Your task to perform on an android device: Open the HelloTalk app and change the name to Global in the profile details
Image 0: 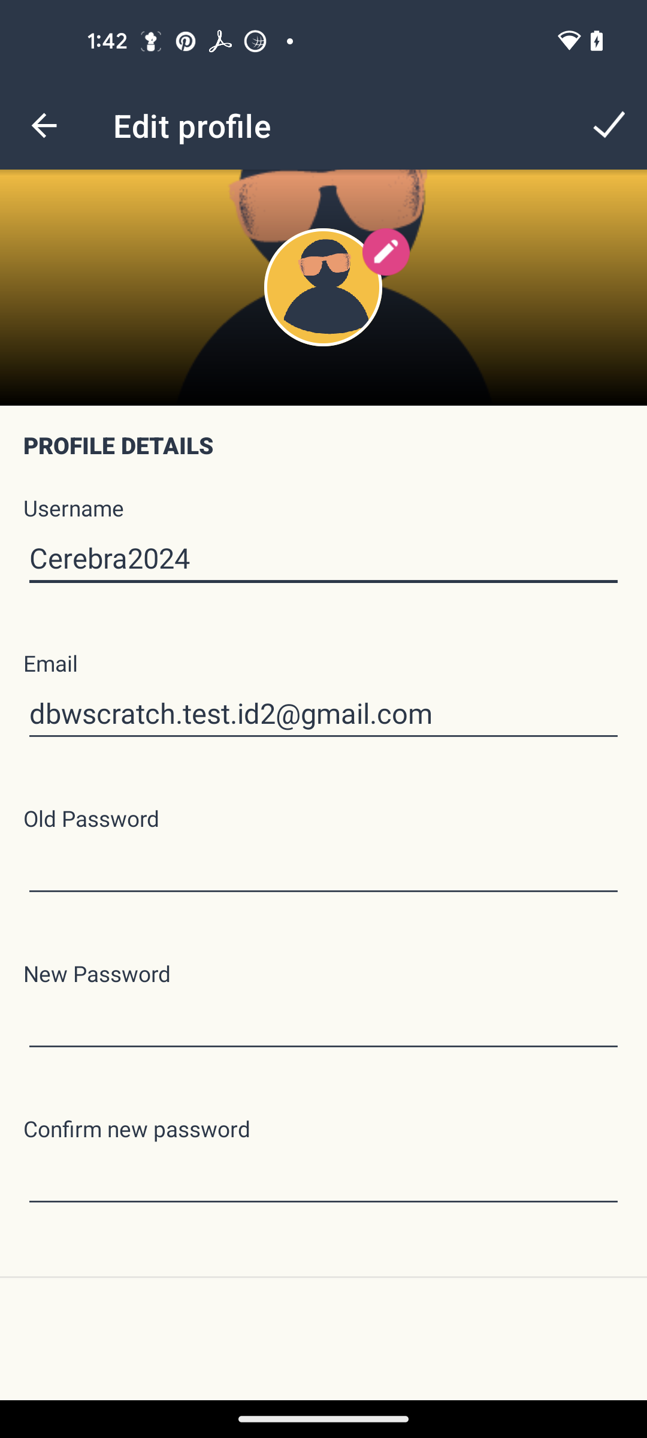
Open the HelloTalk app
Step 0: open app "HelloTalk"
Image 1: 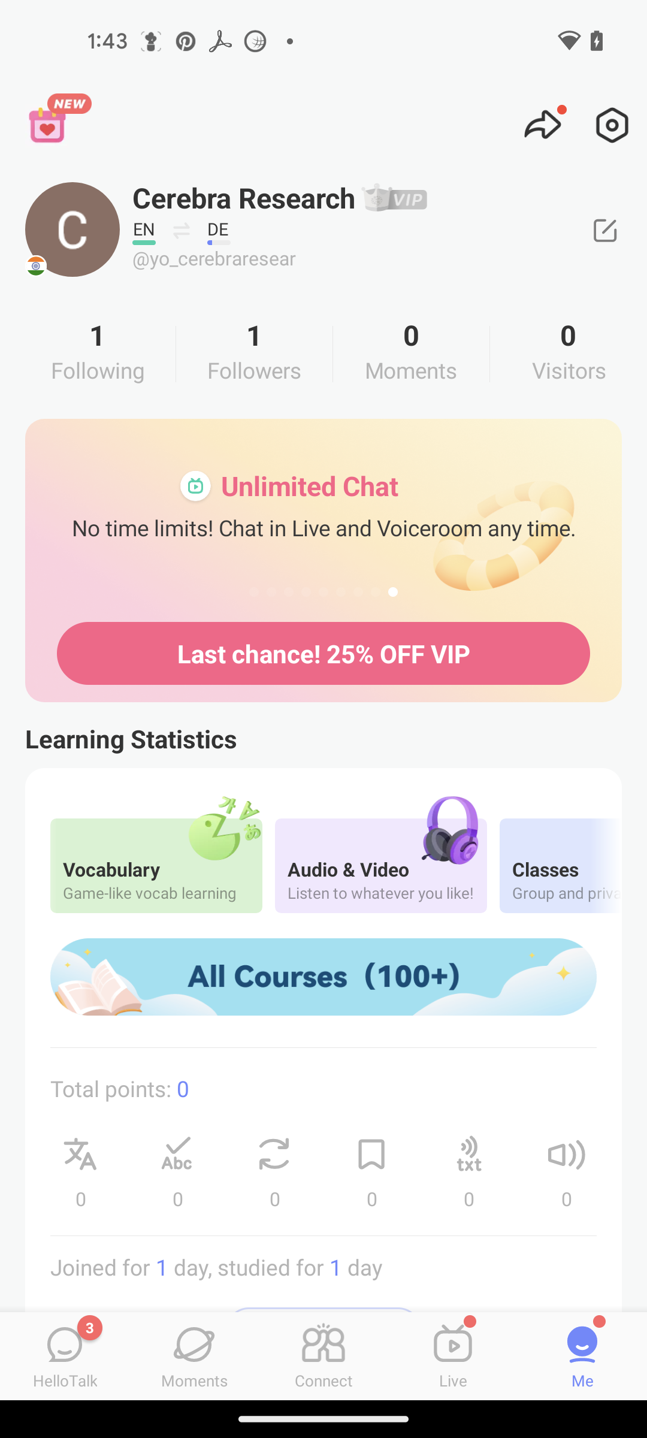
click on edit icon
Step 1: click (605, 229)
Image 3: 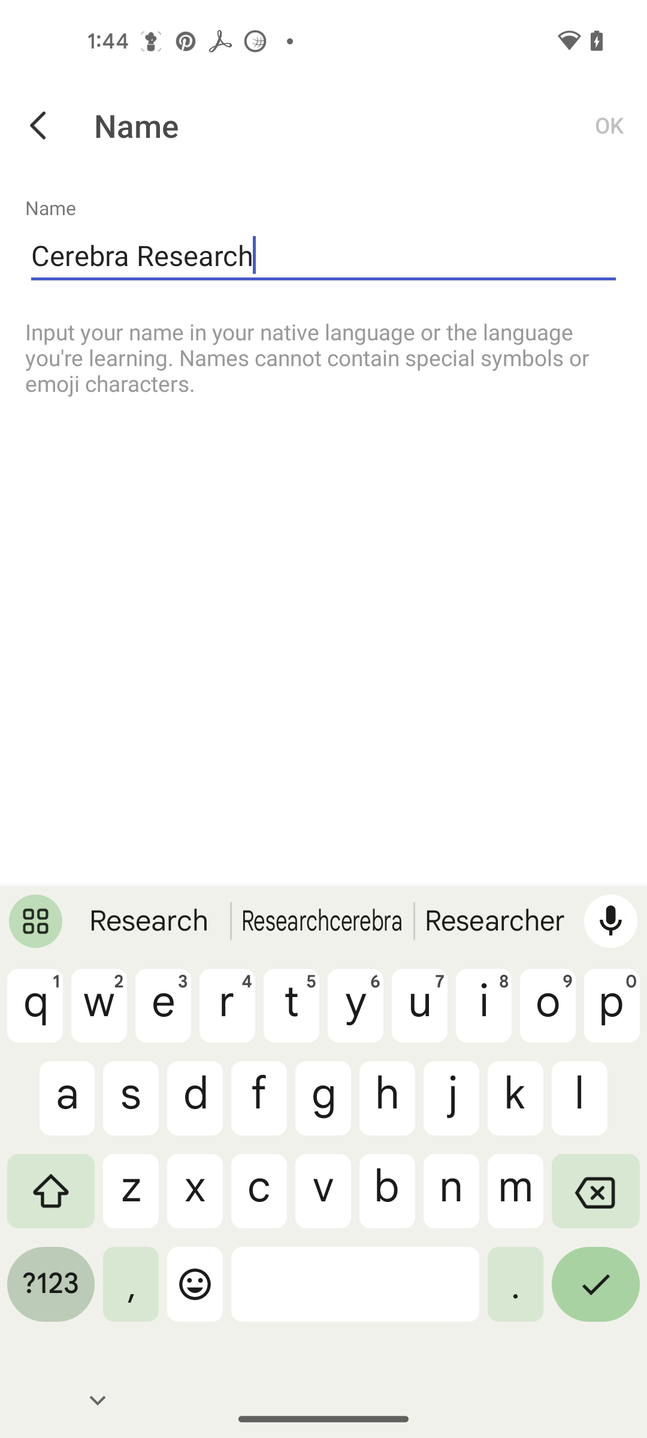
enter name as Global
Step 3: type "Global"
Image 4: 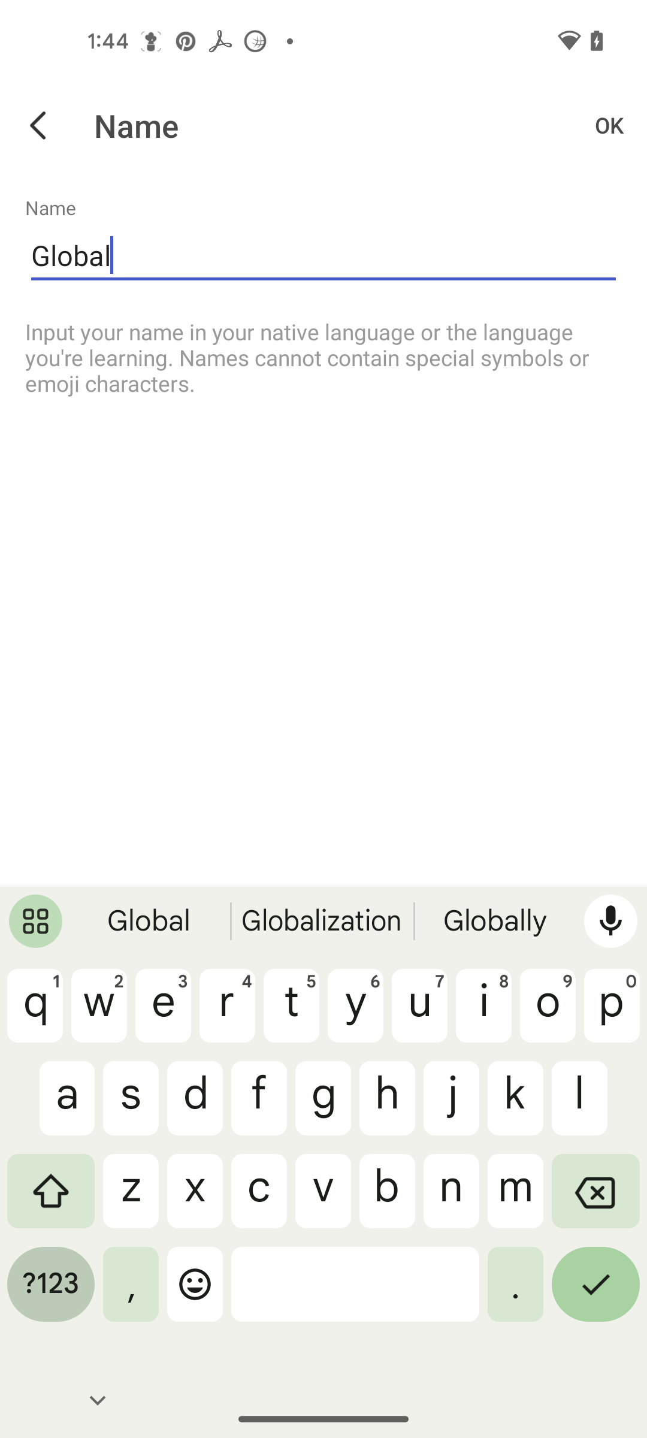
click on OK button
Step 4: click (609, 125)